Your task to perform on an android device: In the Audiomack app, Open the Folk playlist in the Country genre.
Image 0: 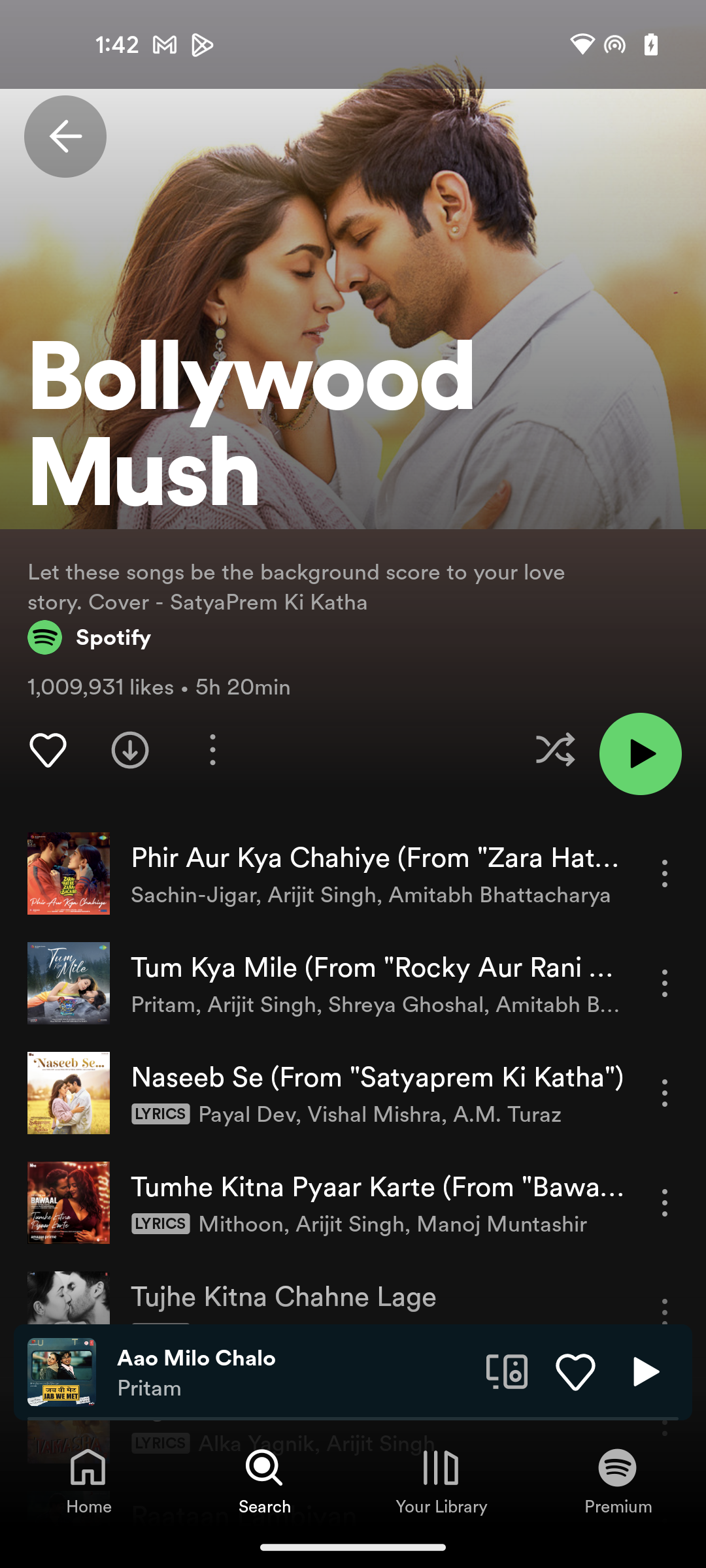
Open the Audiomack app
Step 0: open app "Audio­mack"
Image 1: 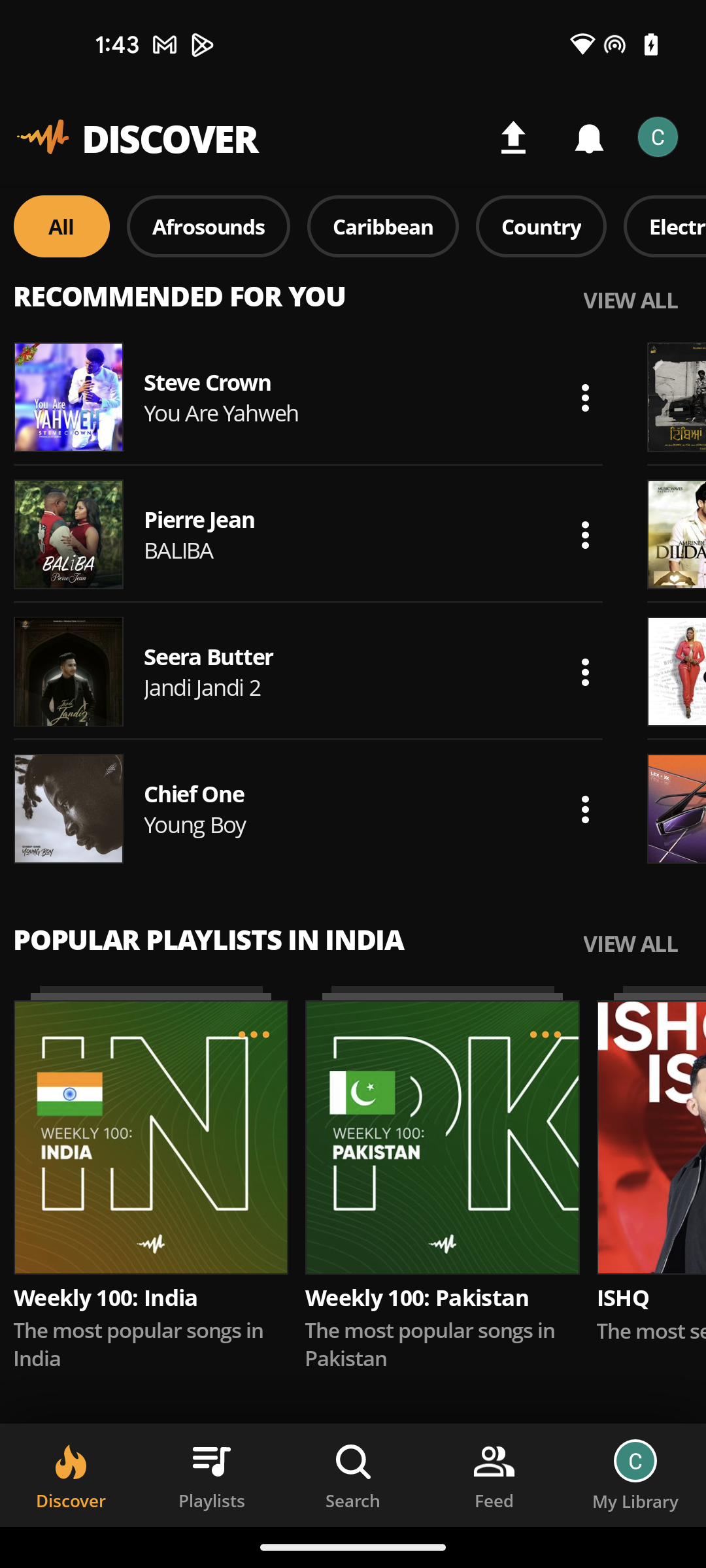
Select Country genre 
Step 1: click (541, 226)